Your task to perform on an android device: Open the Zoom app and change the topic name Transport to ABC.
Image 0: 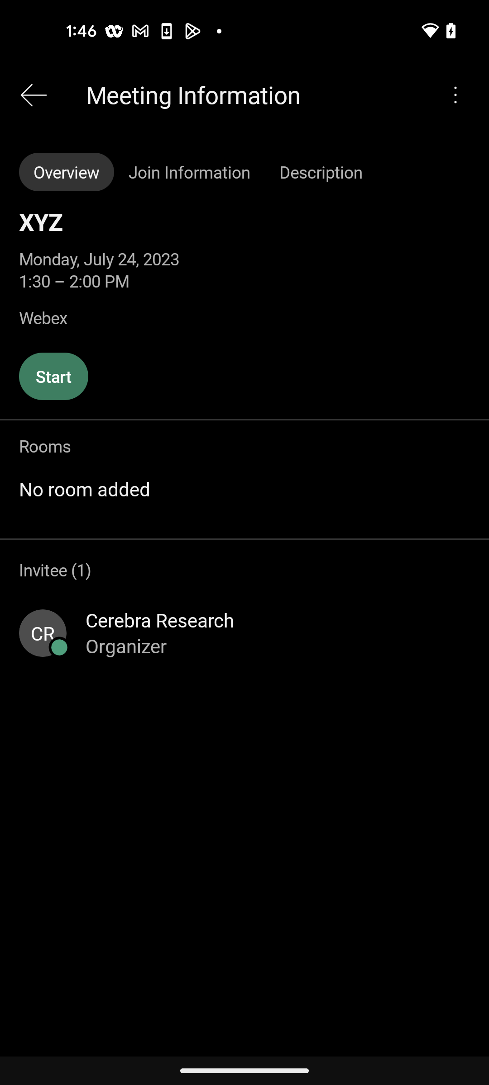
Open the Zoom app
Step 0: open app "Zoom"
Image 1: 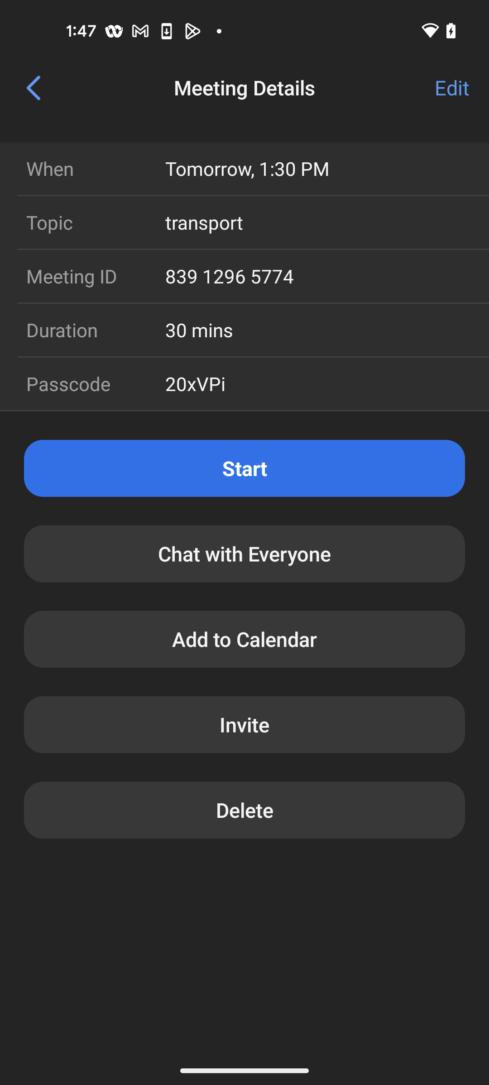
Click on the Edit at the top right corner
Step 1: click (452, 88)
Image 2: 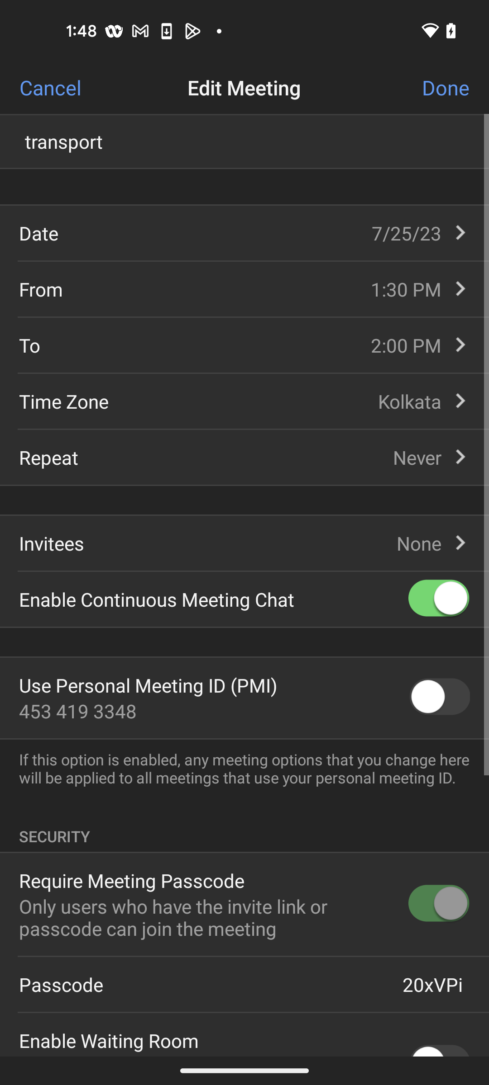
Click on the meeting name Transport
Step 2: click (247, 141)
Image 3: 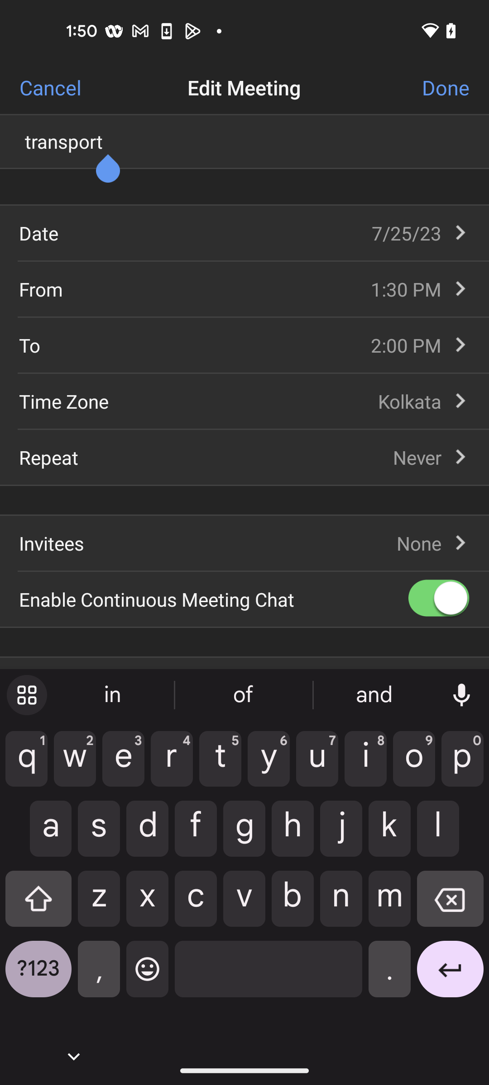
Enter name ABC
Step 3: type "ABC"
Image 4: 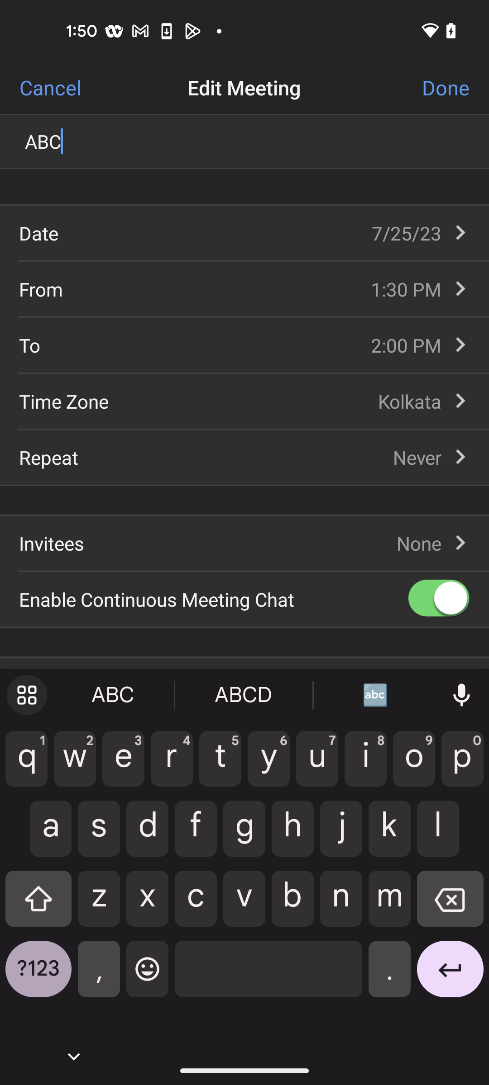
Click on the Done button at the top right corner
Step 4: click (446, 88)
Image 5: 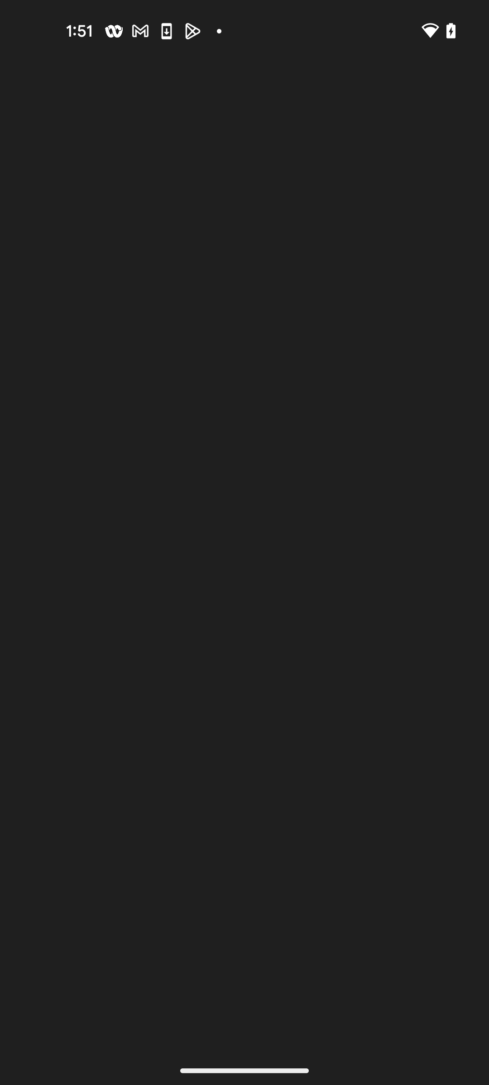
Click on the Done button at the top right corner
Step 5: wait